Your task to perform on an android device: I want to buy a shirt for me.
Image 0: 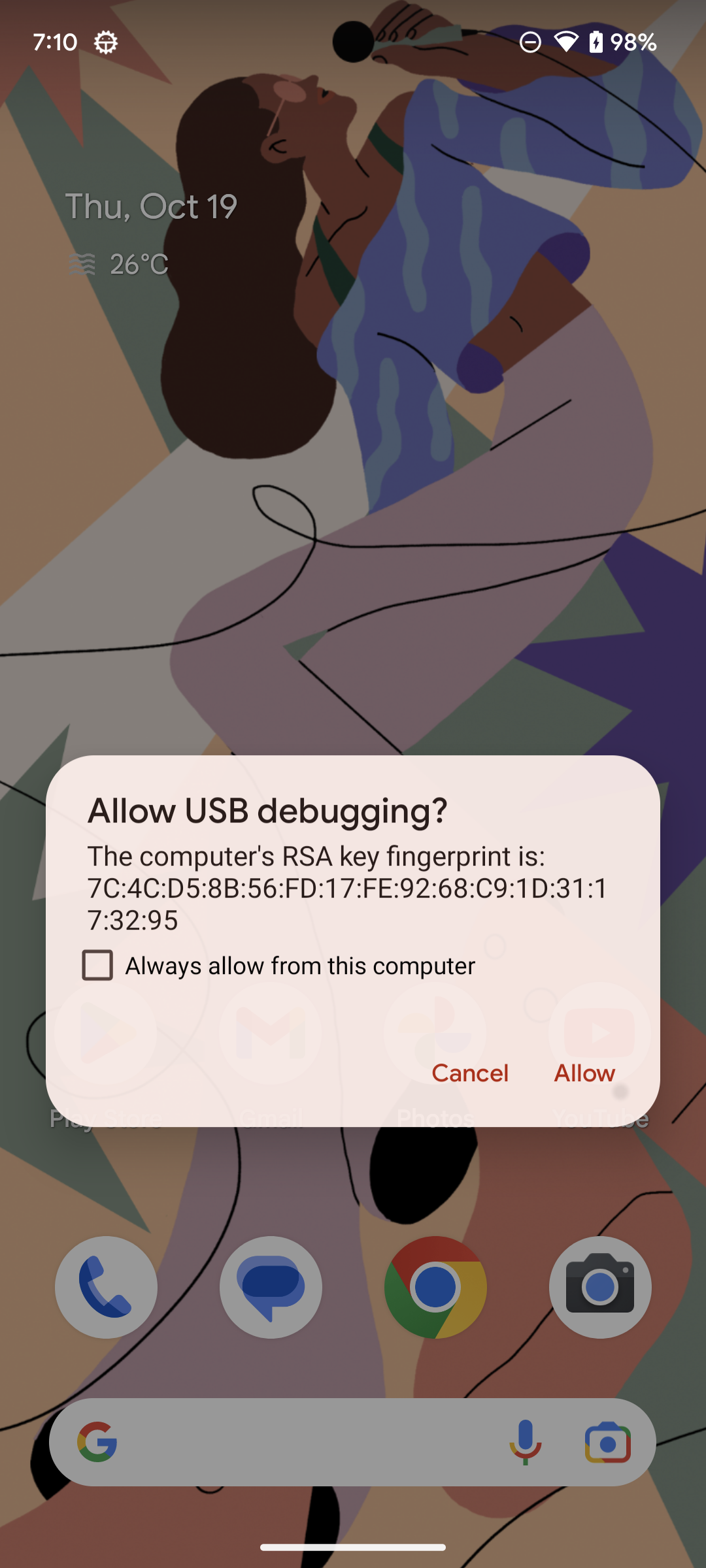
Step 0: wait
Image 1: 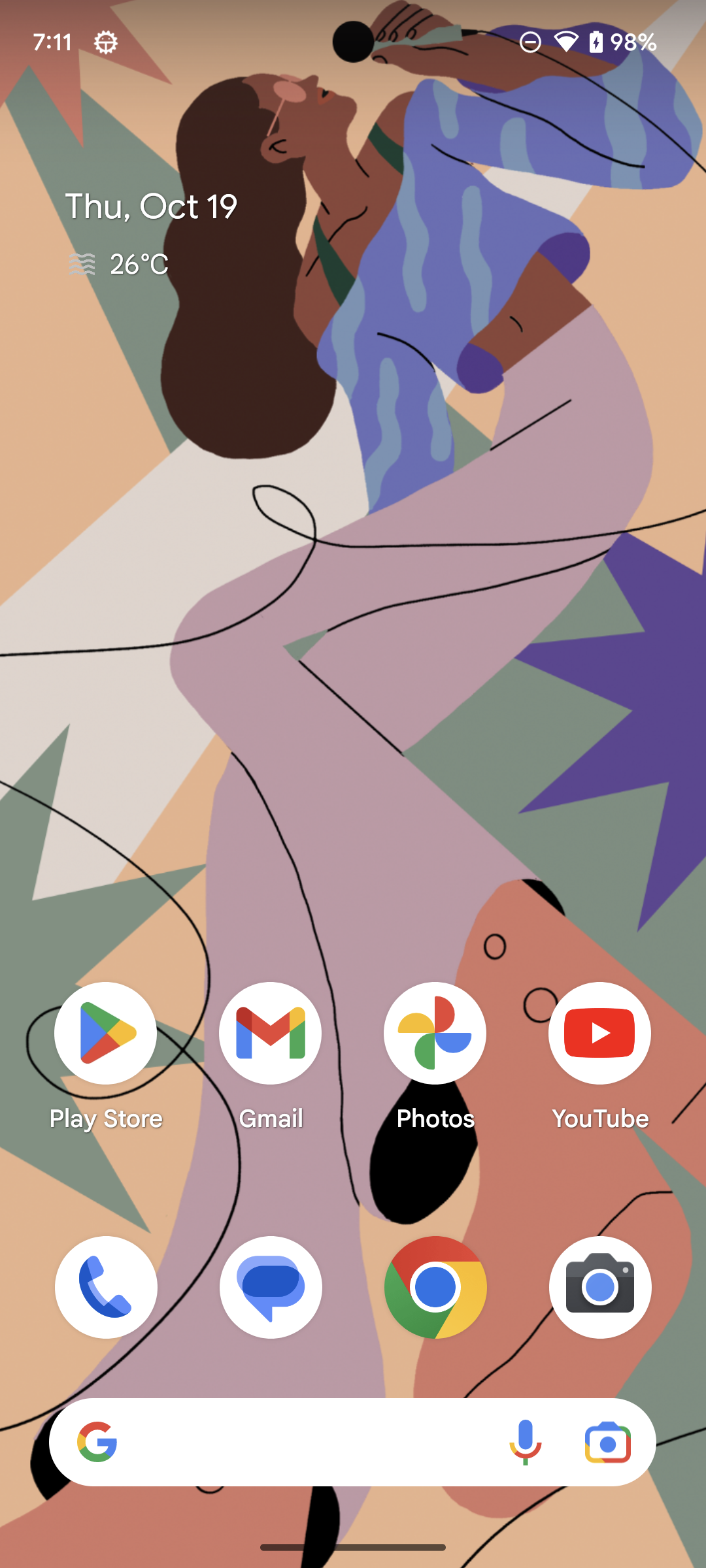
Open Amazon app.
Step 1: open app "Amazon"
Image 2: 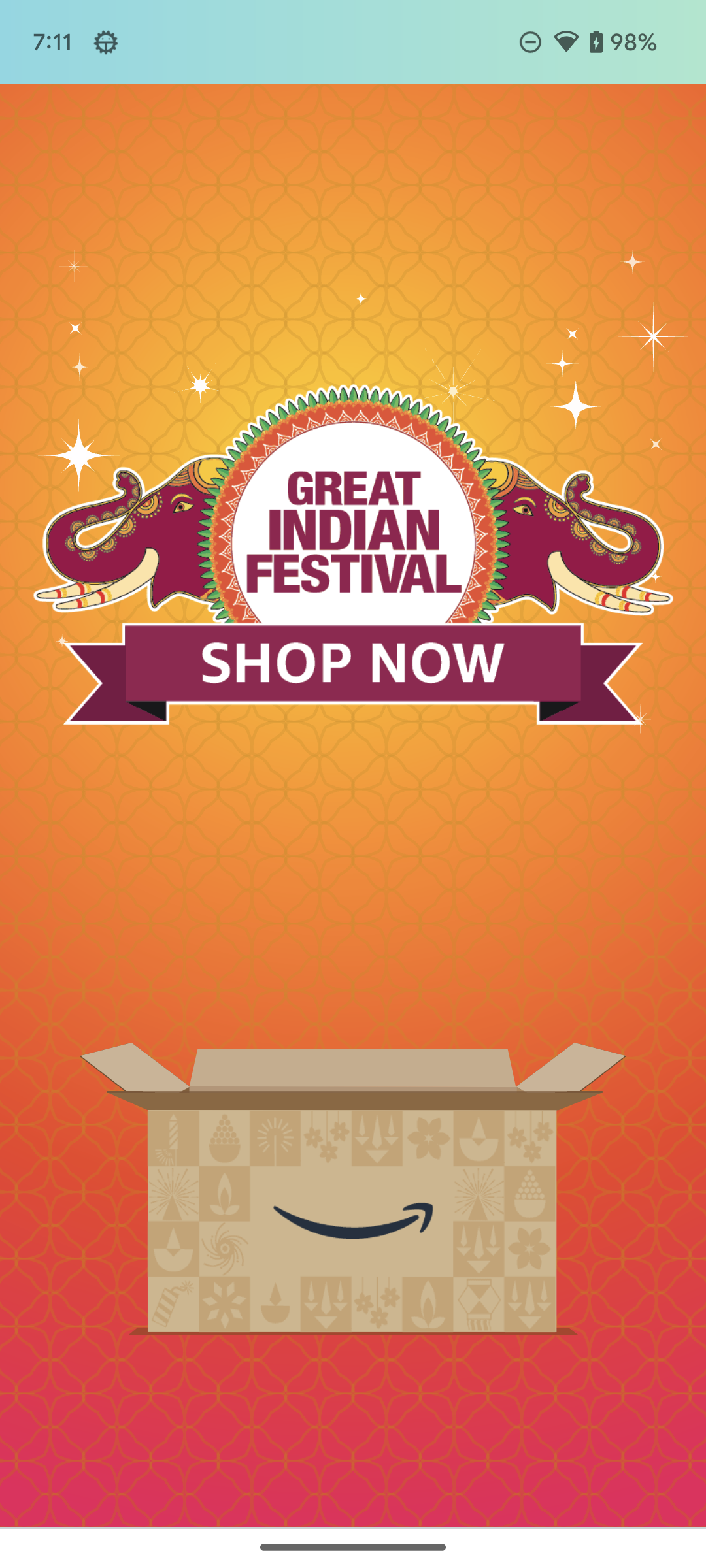
Open Amazon app.
Step 2: wait
Image 4: 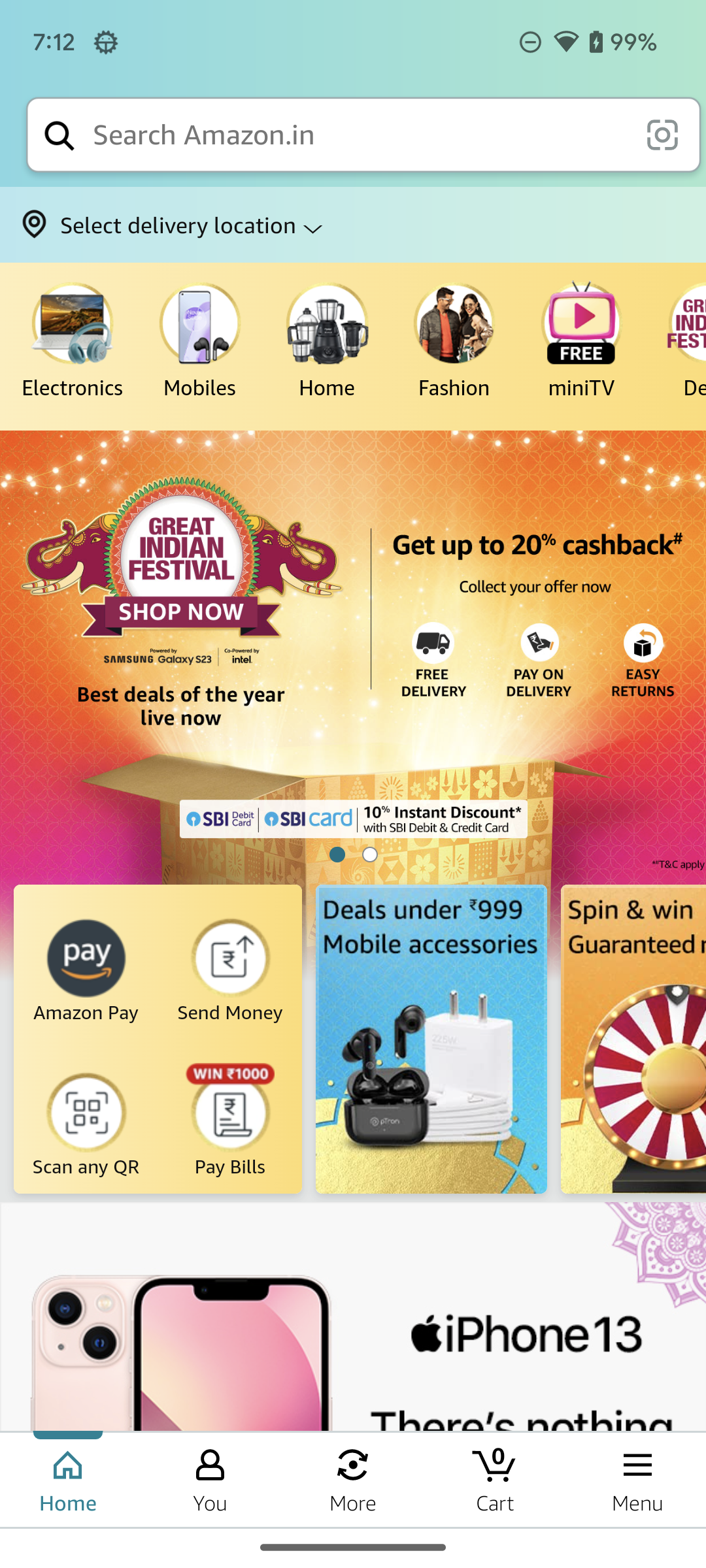
Click on Search text box on the top of the screen.
Step 4: click (358, 135)
Image 5: 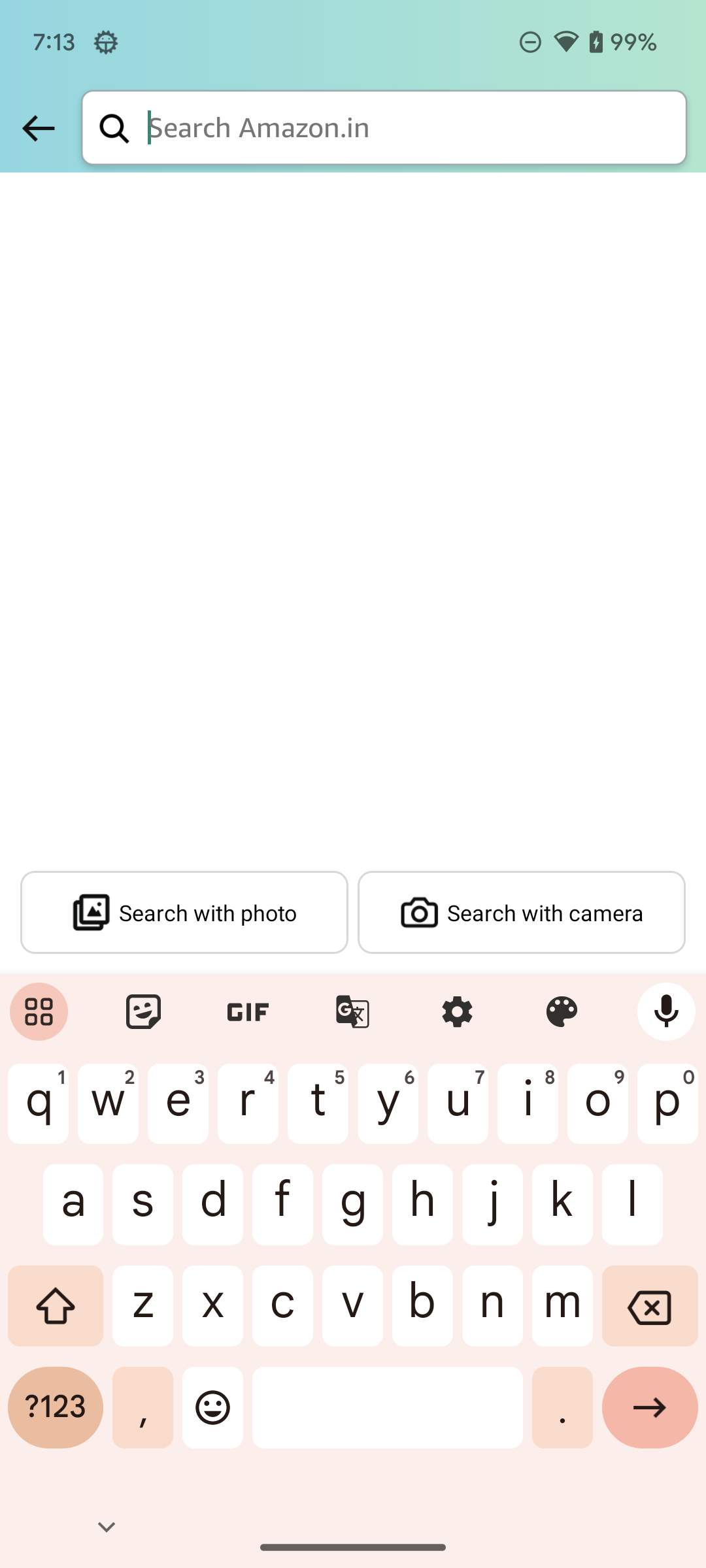
Type Casual shirt for men in search text box.
Step 5: type "Casual shirt for men"
Image 6: 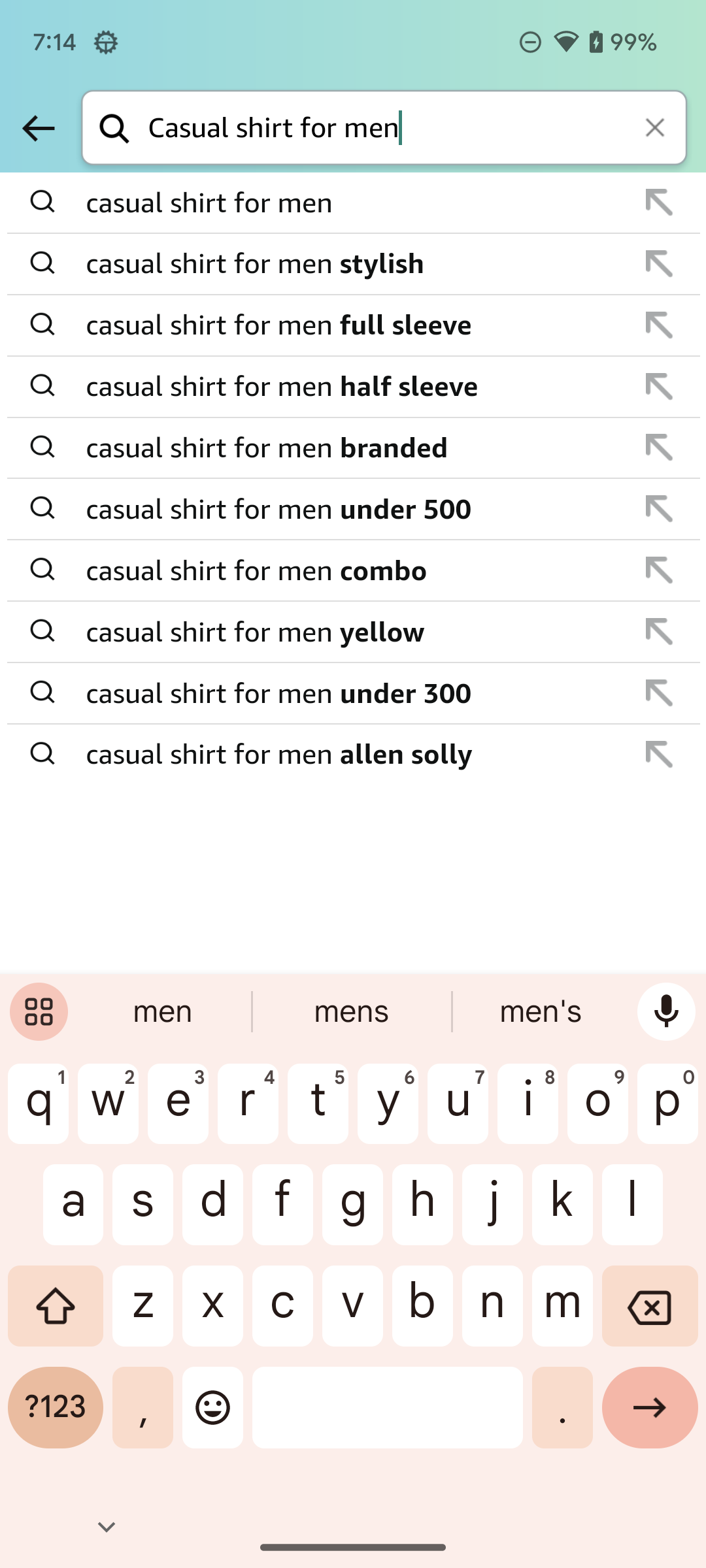
Click on enter button on the keyboard.
Step 6: click (650, 1418)
Image 7: 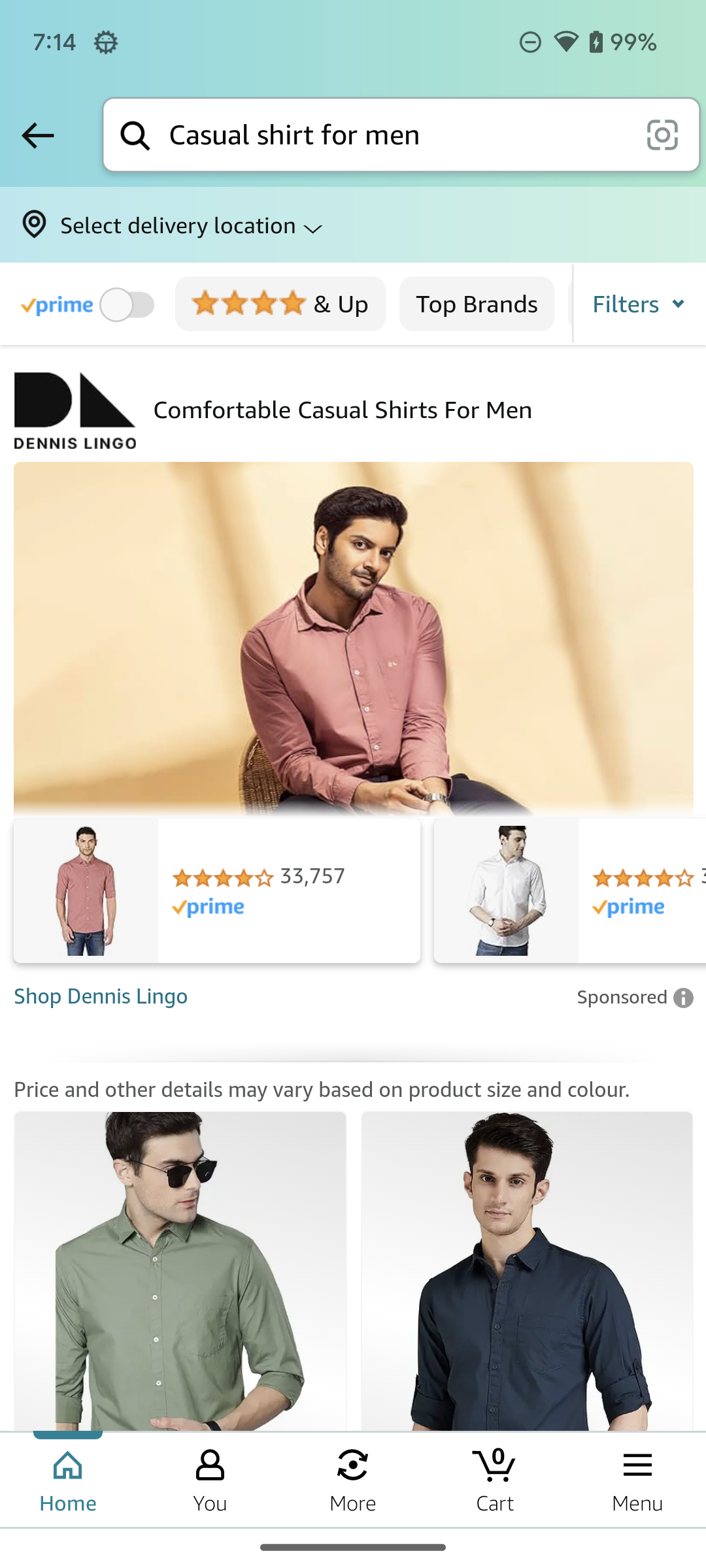
Scroll up to view more shirts.
Step 7: scroll down